Your task to perform on an android device: Open the Amazon Kindle App, Select any Book option, and scroll to see more information.
Image 0: 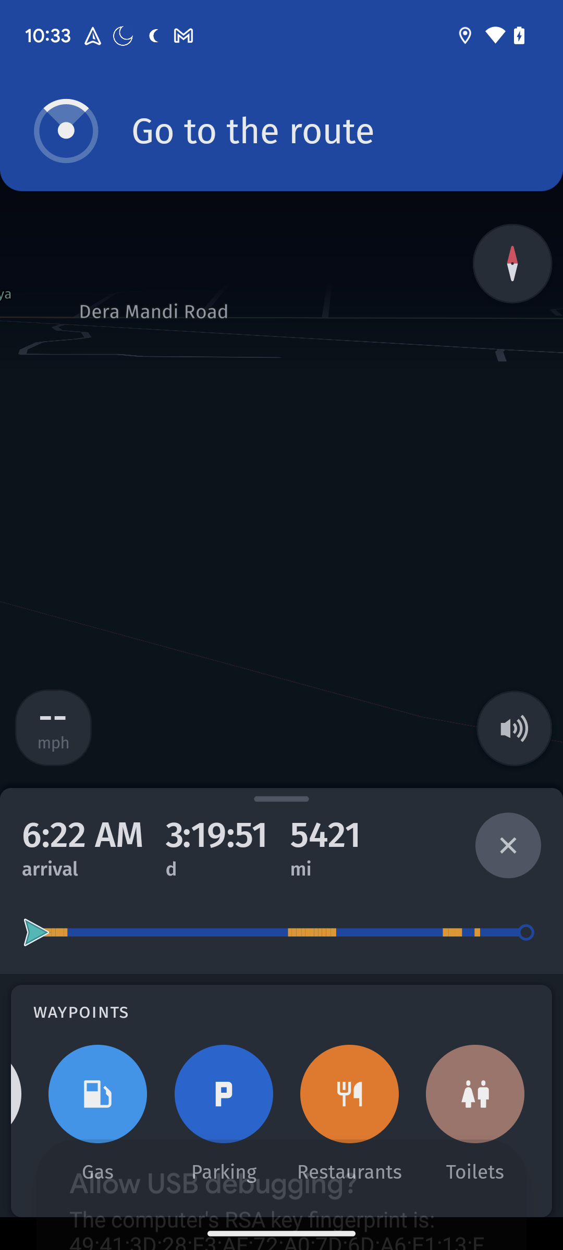
Open Kindle App
Step 0: open app "Kindle"
Image 1: 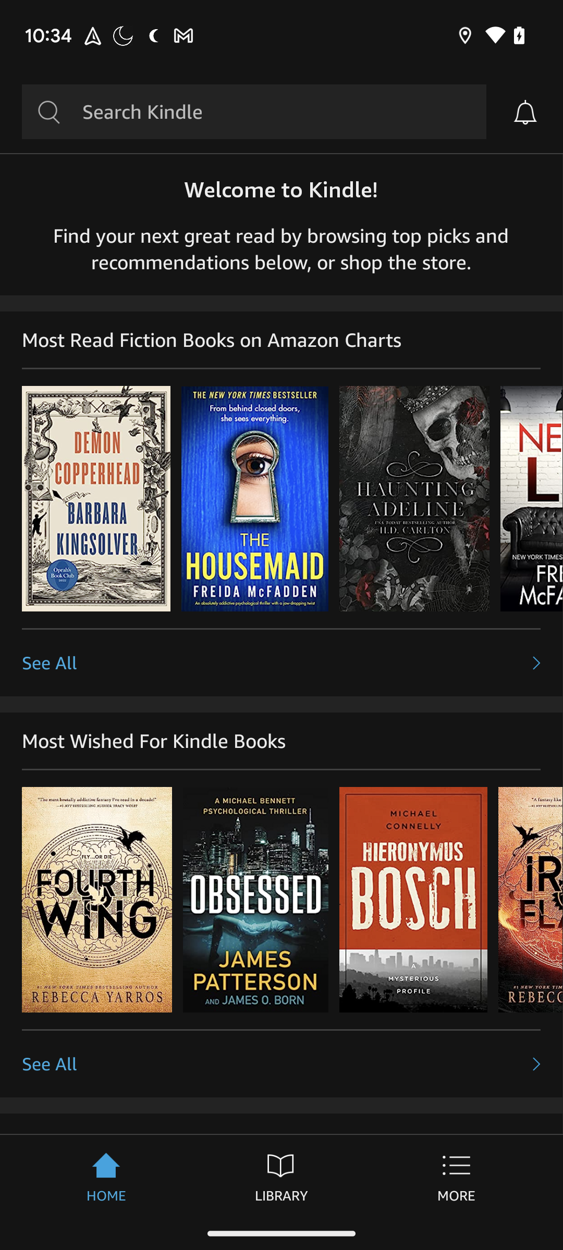
Click on See all at the left side of the screen 
Step 1: click (281, 663)
Image 2: 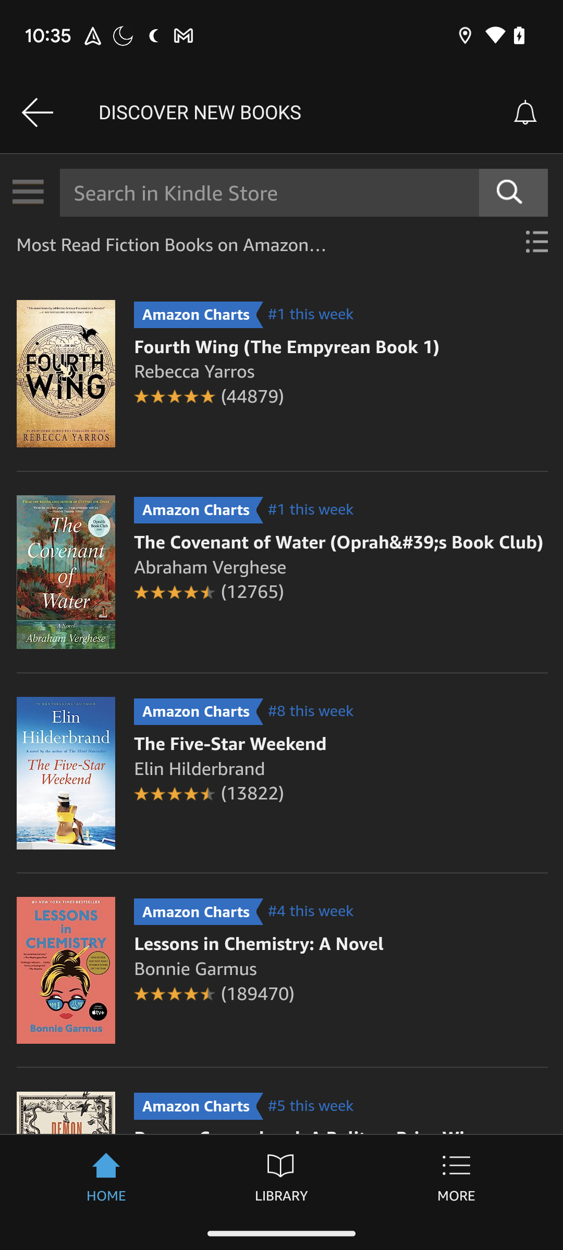
Click on The Five-Star Weekend
Step 2: click (169, 751)
Image 3: 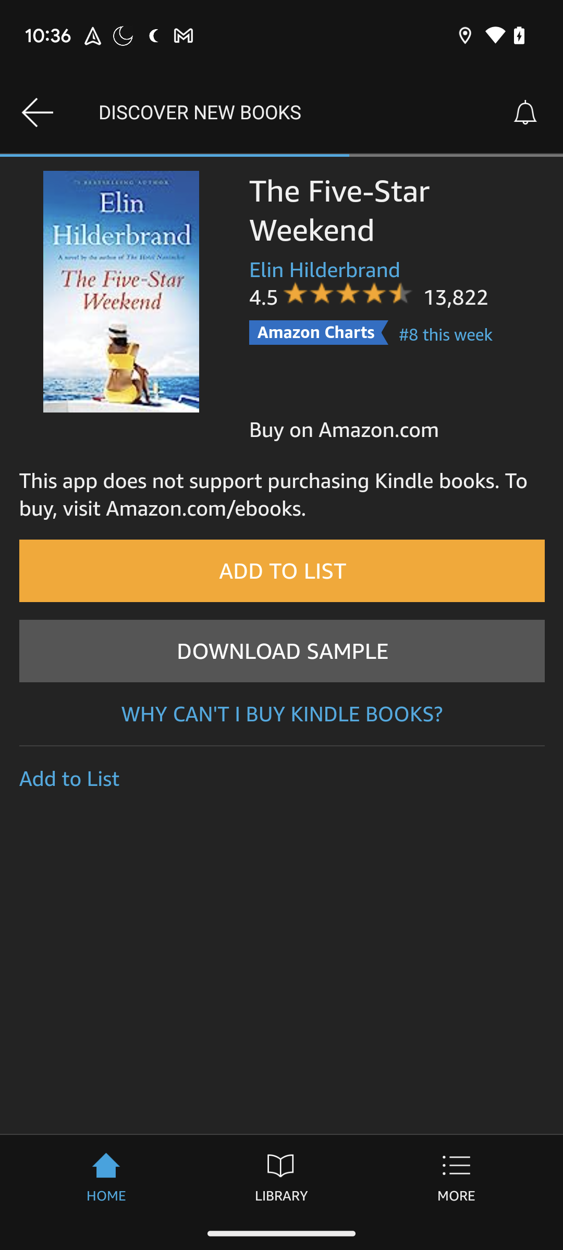
Scroll Up
Step 3: scroll down
Image 4: 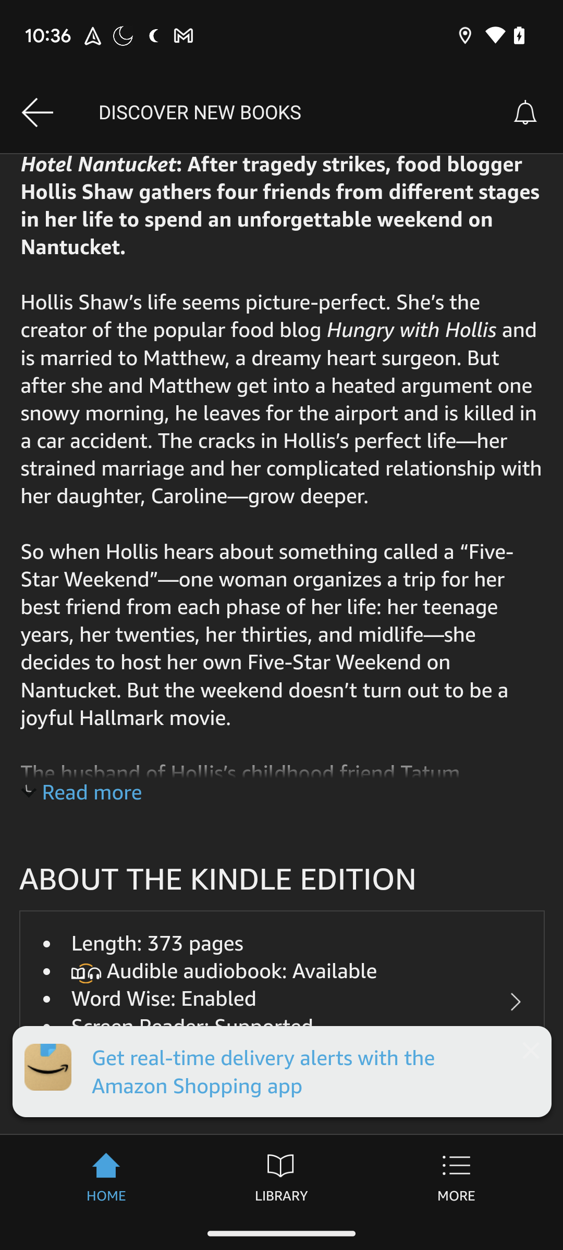
Scroll Up
Step 4: scroll down
Image 5: 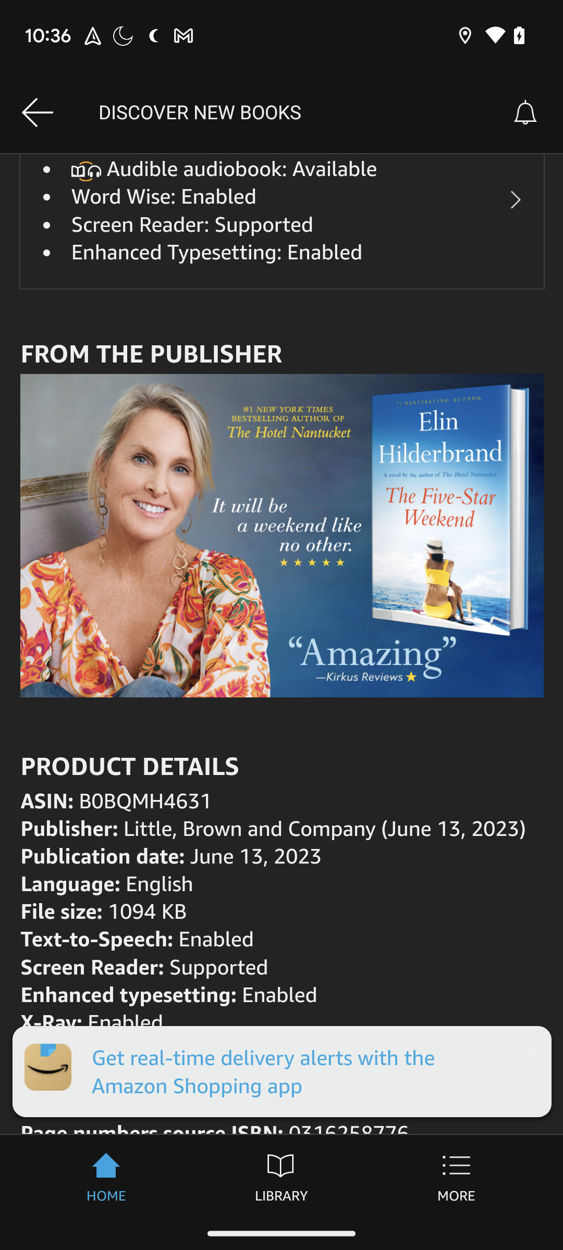
Scroll Up
Step 5: scroll down
Image 6: 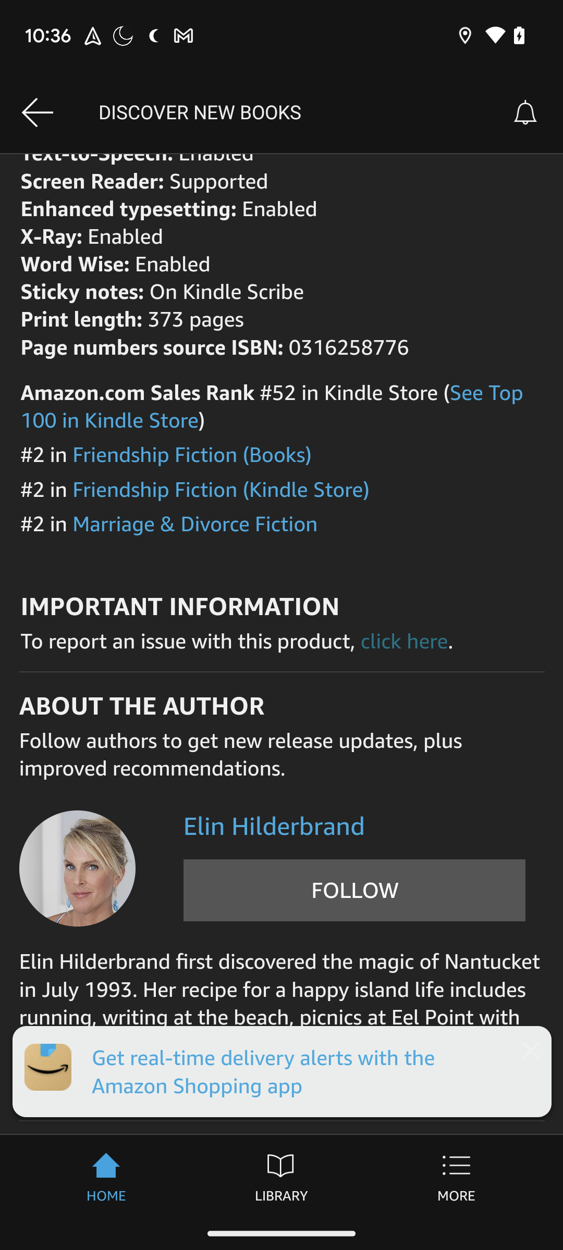
Scroll Up
Step 6: scroll down
Image 7: 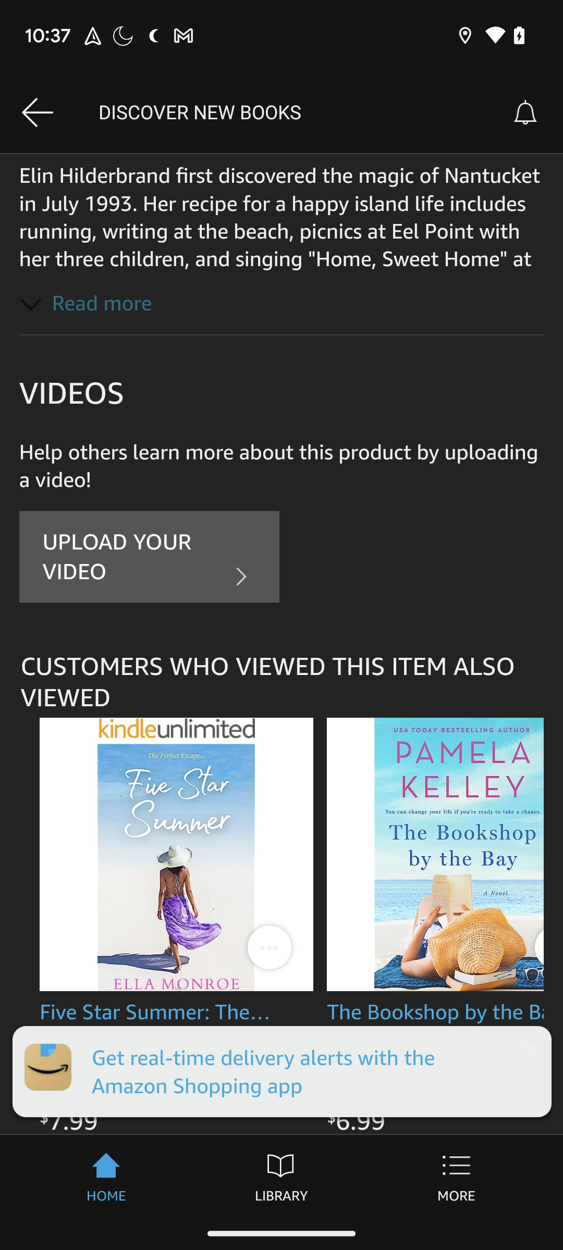
Scroll Up
Step 7: scroll down